Your task to perform on an android device: I am planning to learn German Language, so choose German Language Lesson for me on the Duolingo app.
Image 0: 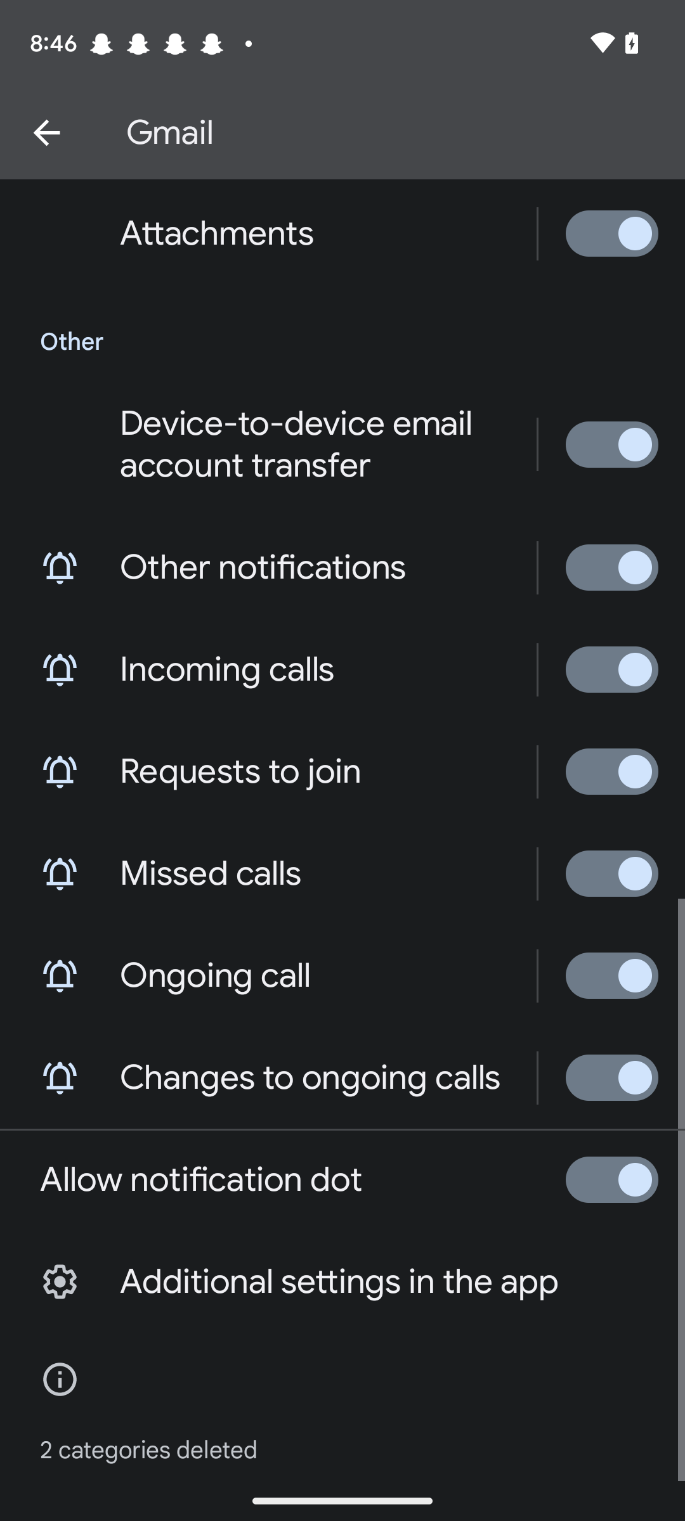
Open the Duolingo app
Step 0: open app "Duolingo"
Image 2: 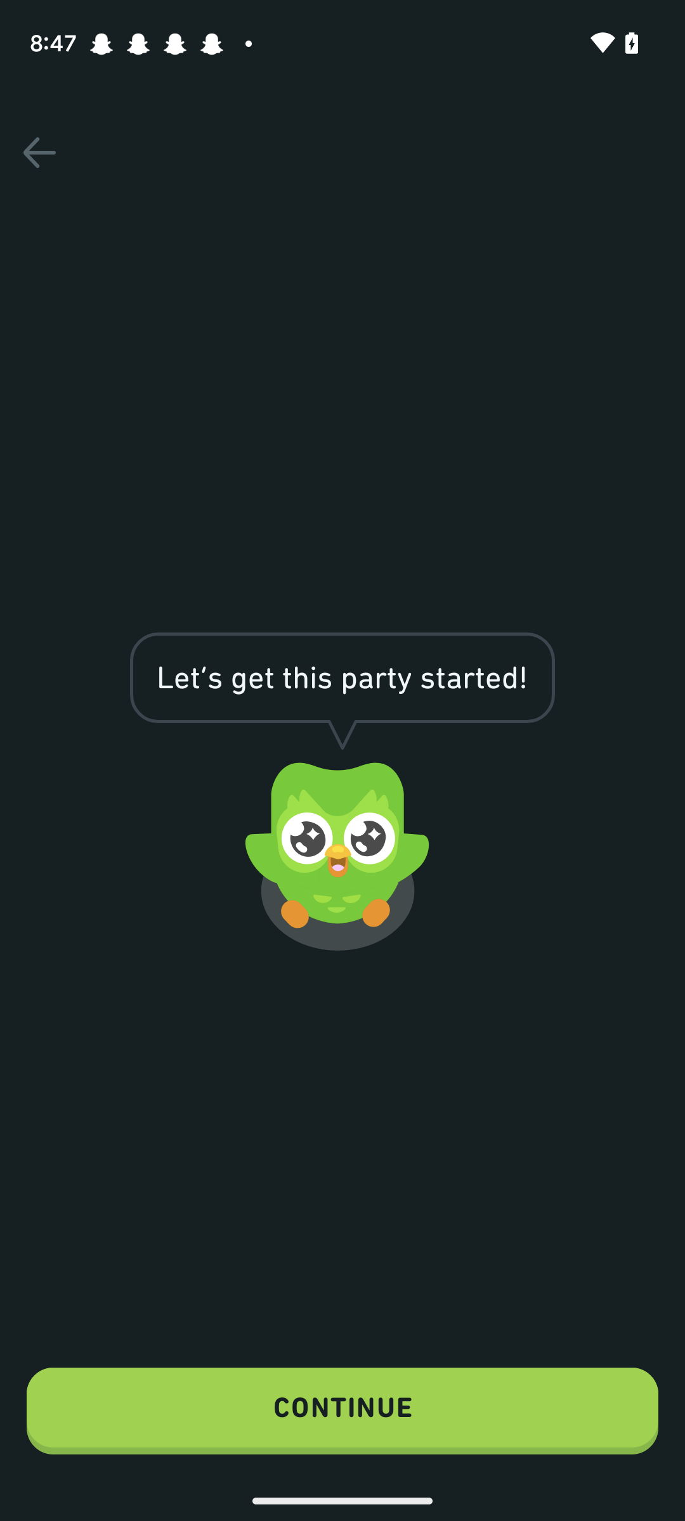
click on the continue tab at the bottom.
Step 2: click (342, 1411)
Image 3: 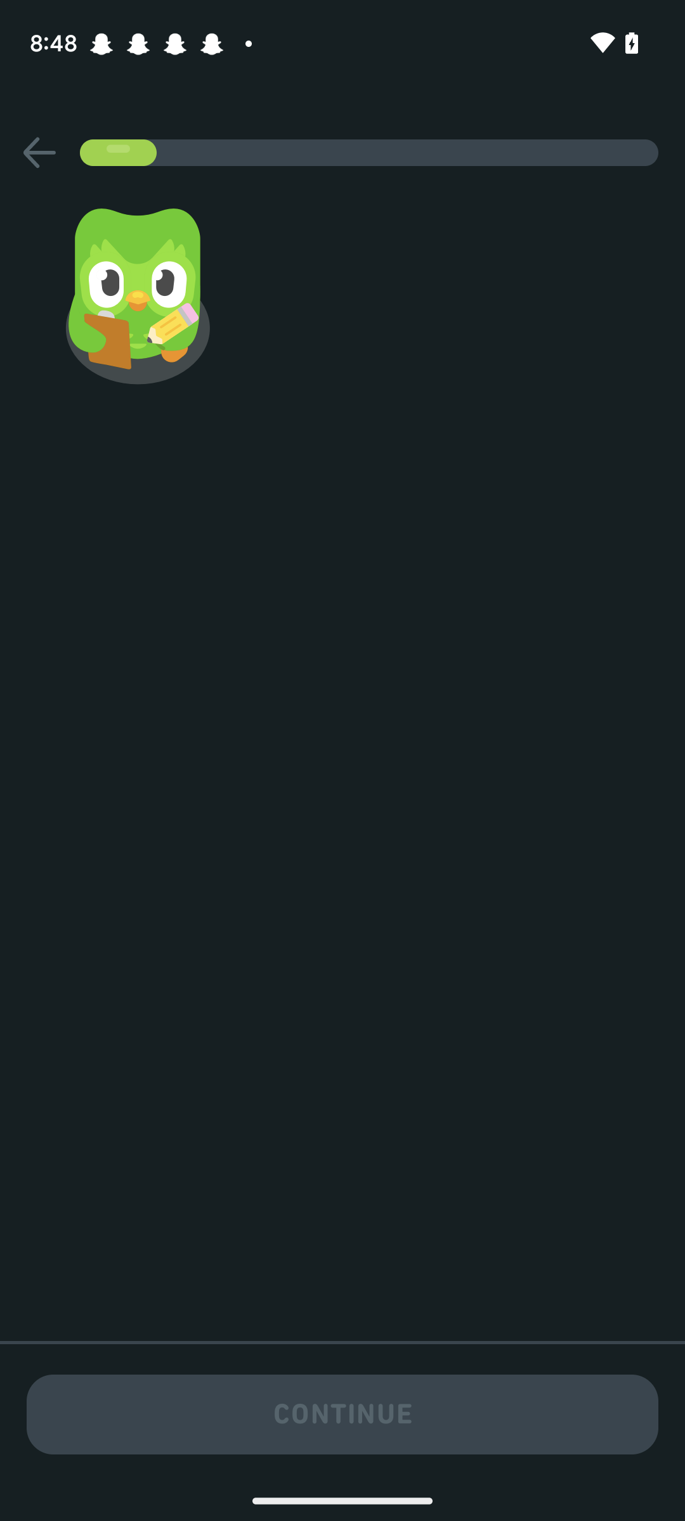
click on the continue tab at the bottom.
Step 3: wait
Image 4: 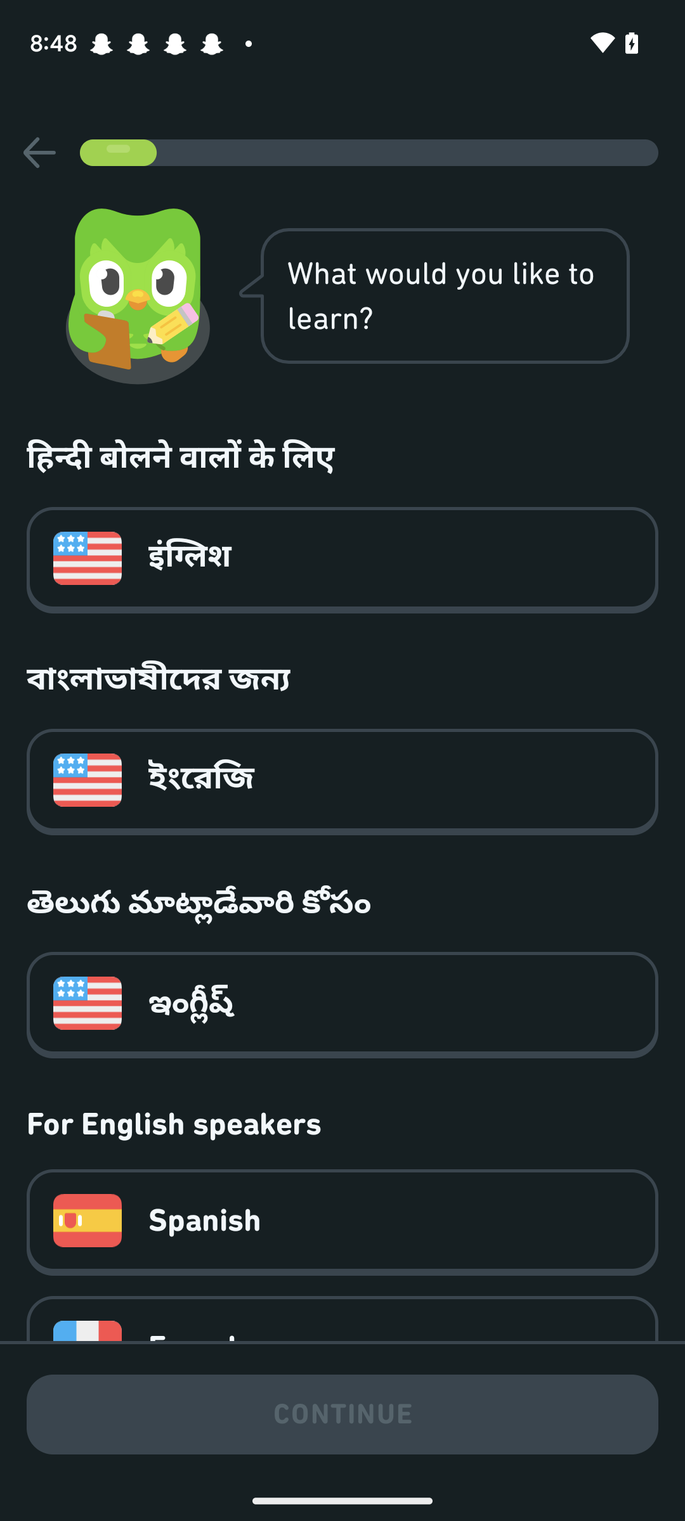
Scroll down
Step 4: scroll down
Image 5: 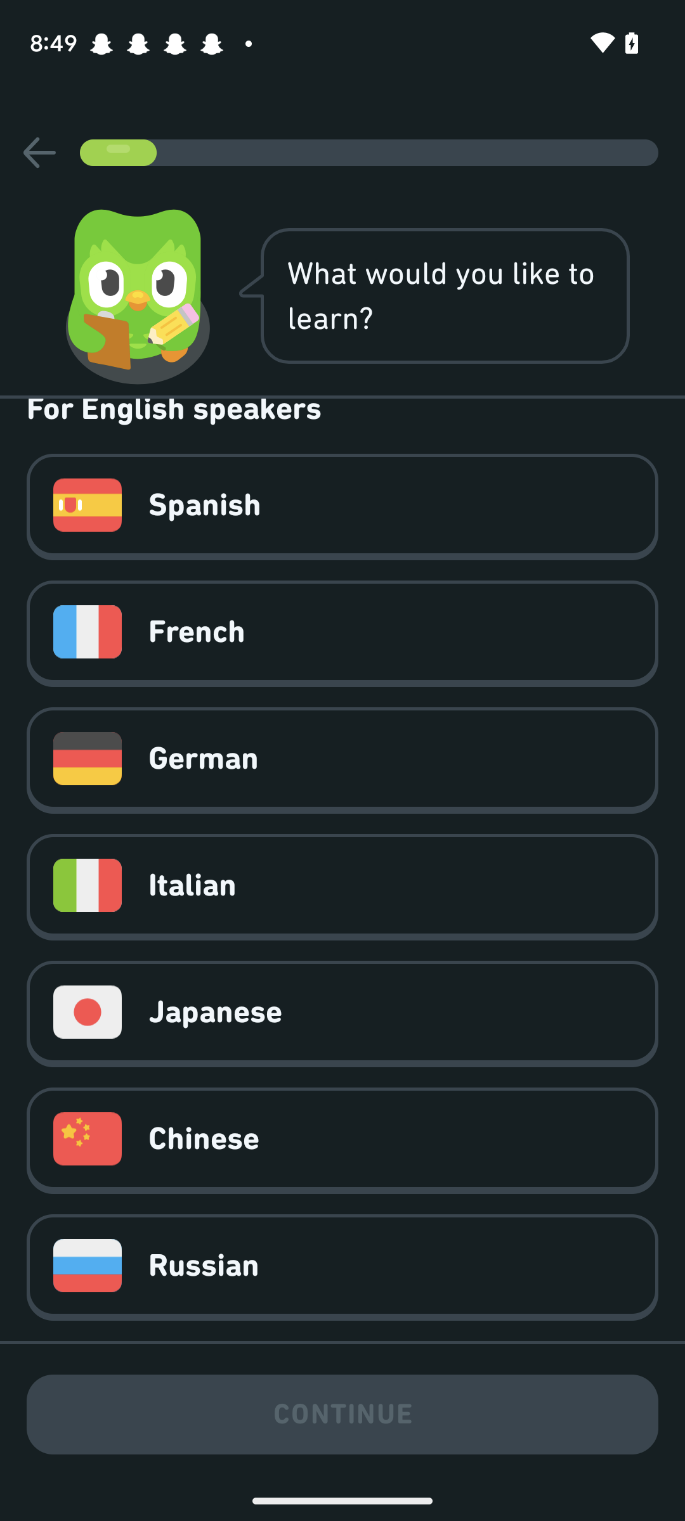
click on the tab German
Step 5: click (376, 759)
Image 6: 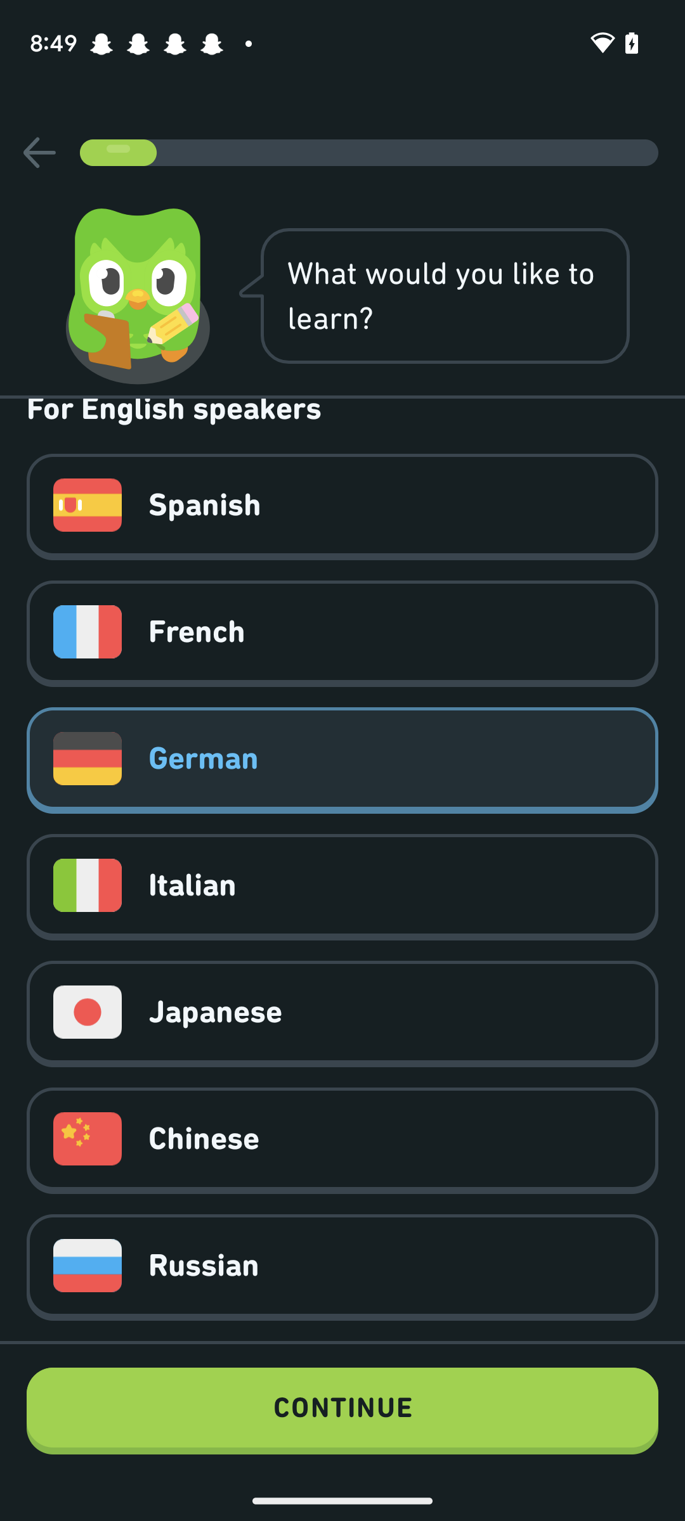
Click on the continue tab at the bottom.
Step 6: click (342, 1411)